Your task to perform on an android device:  In the Hiking project App enter the location uttarakhand  hiking trails  and show the list of trails
Image 0: 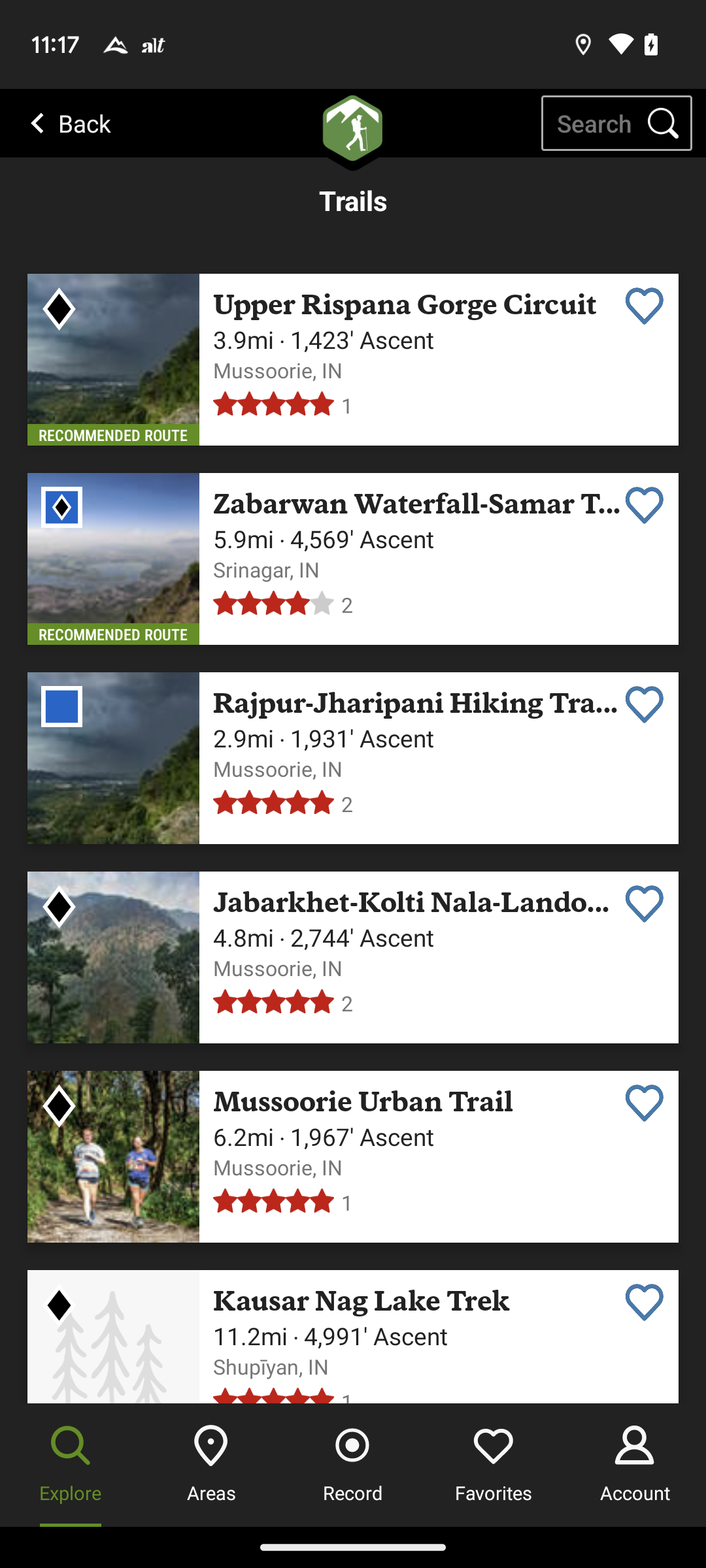
Click on the search option at the top right corner
Step 0: click (616, 123)
Image 1: 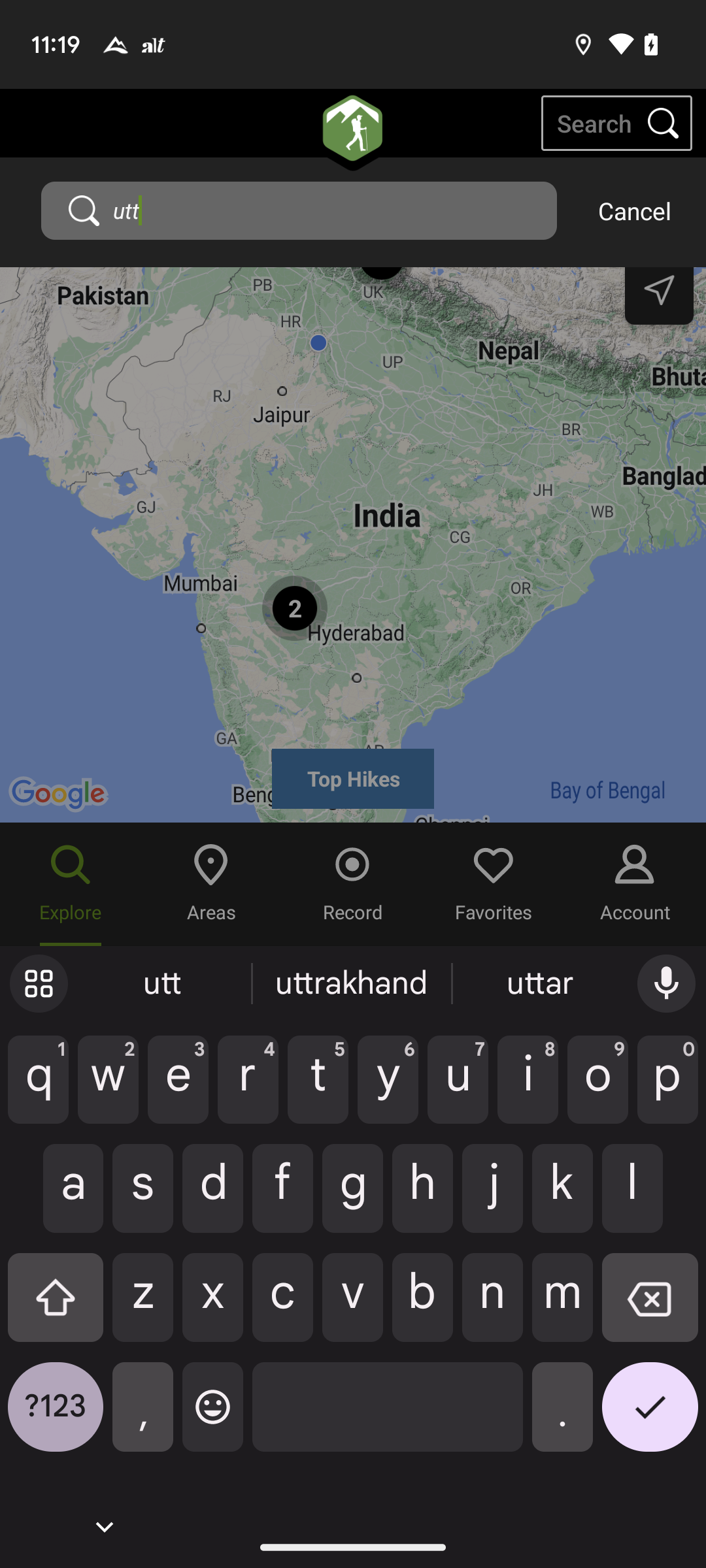
Clear the search bar by backspace
Step 1: click (650, 1307)
Image 2: 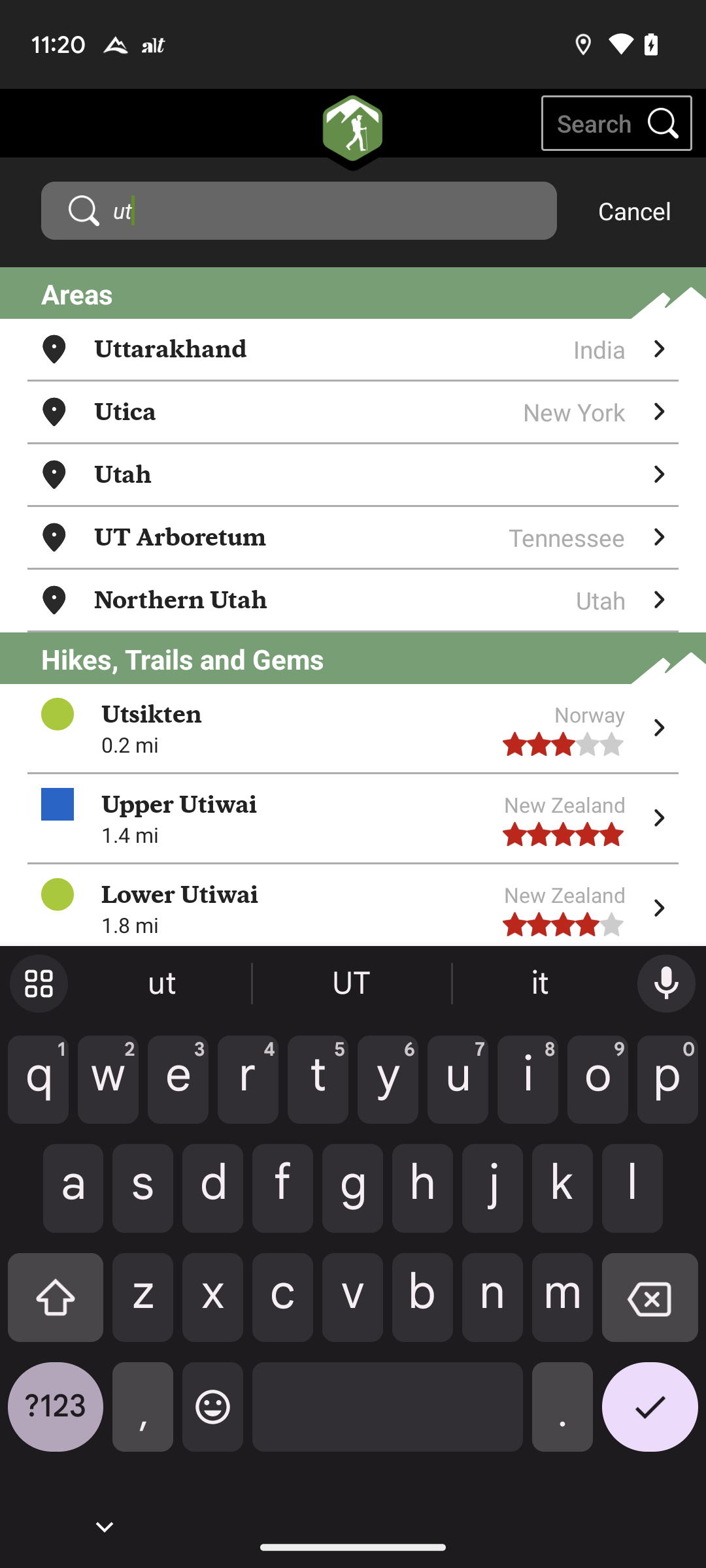
Clear the search bar by backspace
Step 2: click (650, 1307)
Image 3: 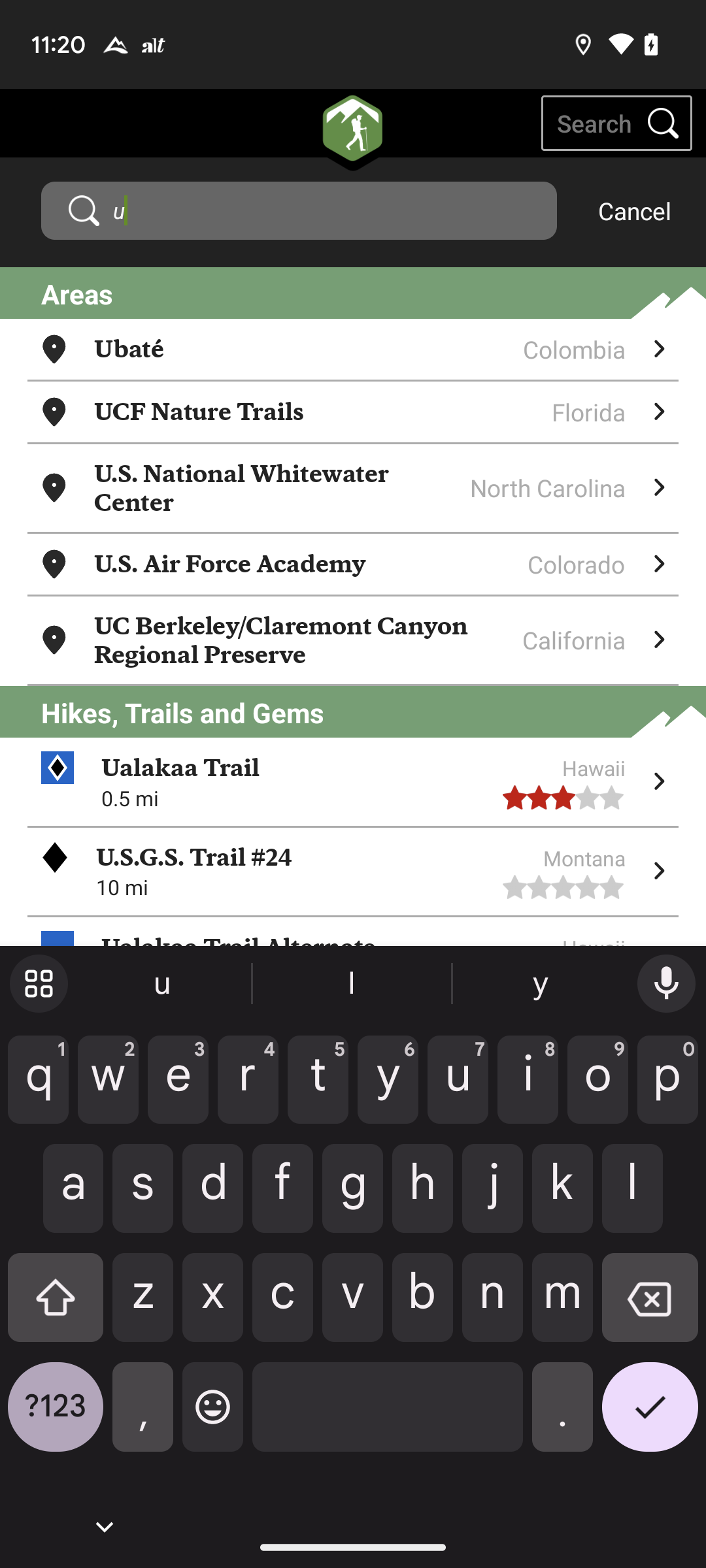
Clear the search bar by backspace
Step 3: click (650, 1307)
Image 4: 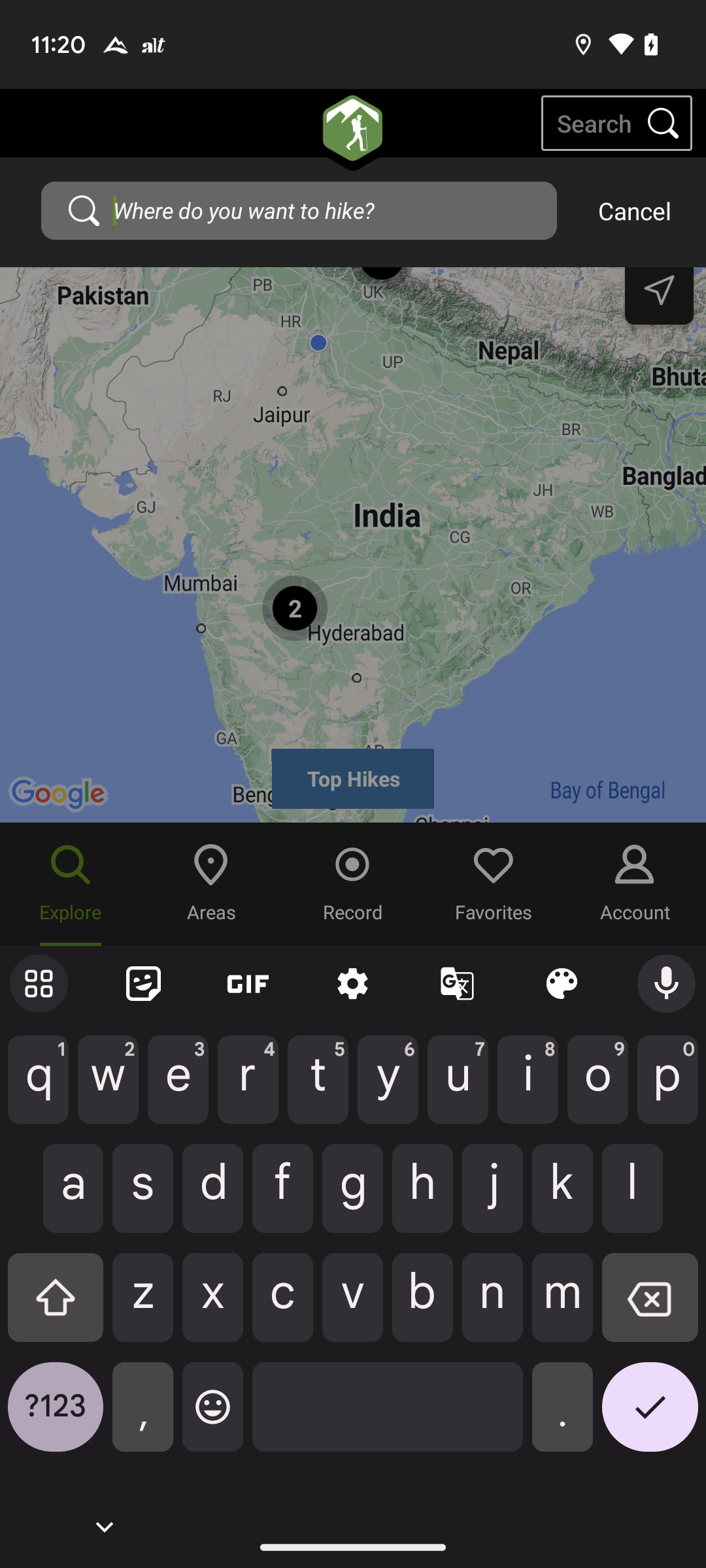
Type the uttarakhand 
Step 4: type "Uttarakhand"
Image 5: 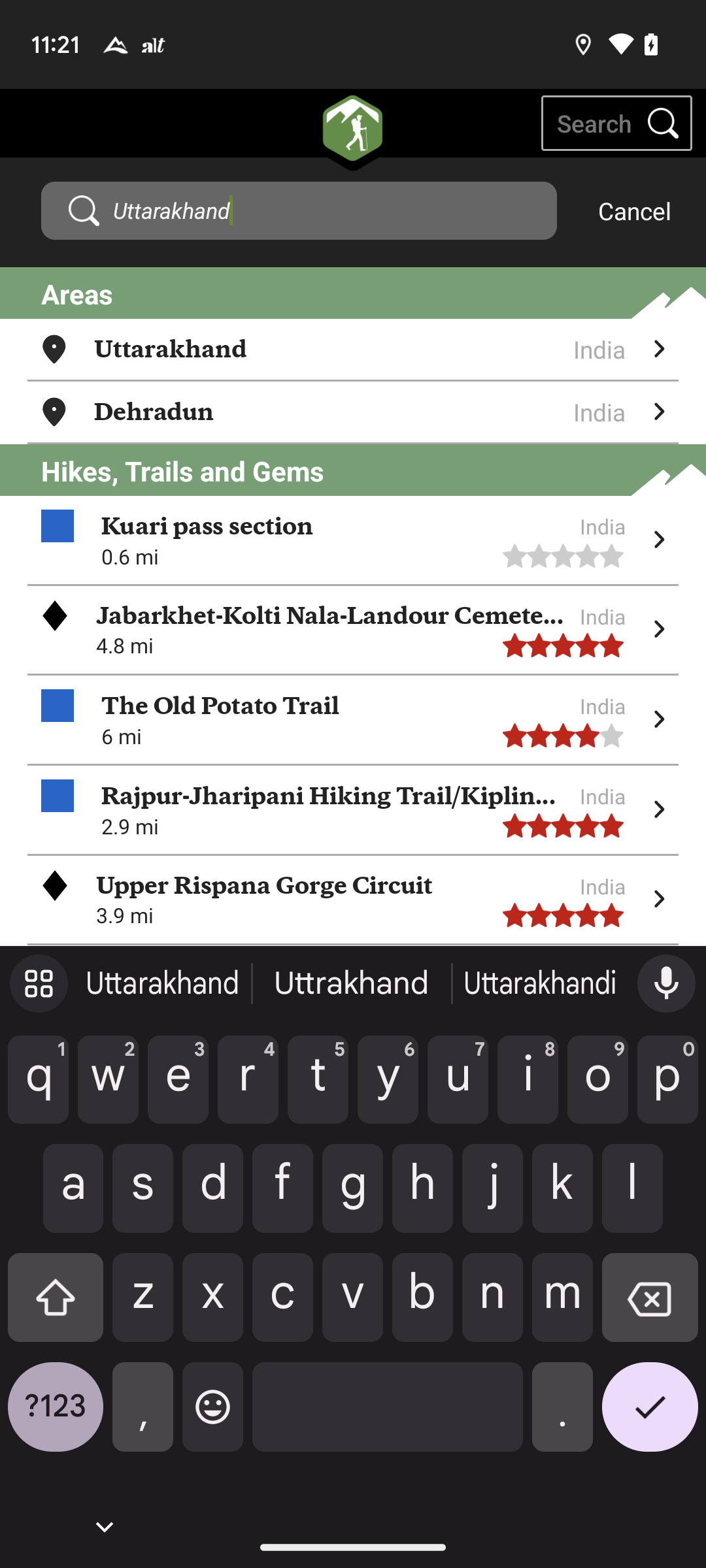
click on the suggestion Uttarakhand below
Step 5: click (326, 349)
Image 6: 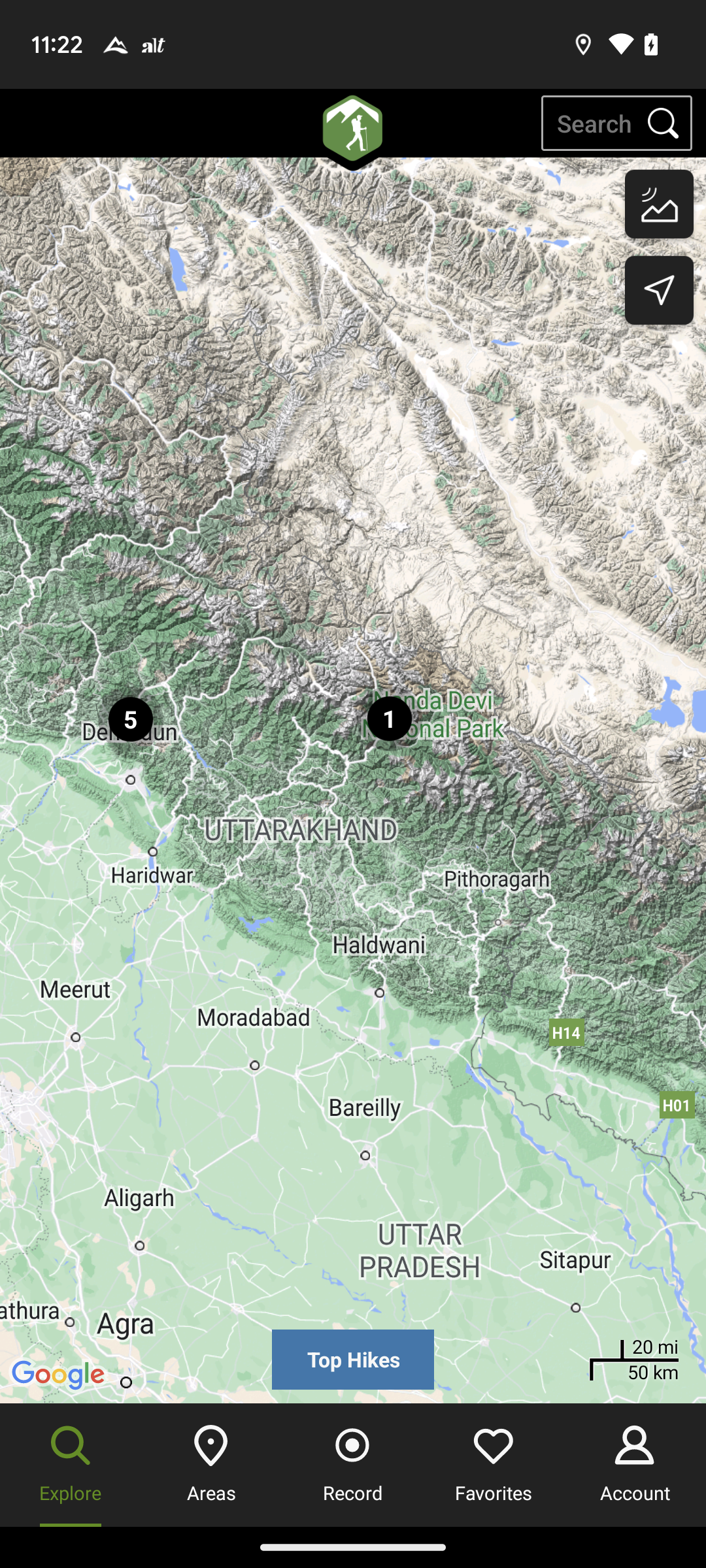
Click on the Top Hikes 
Step 6: click (353, 1360)
Image 7: 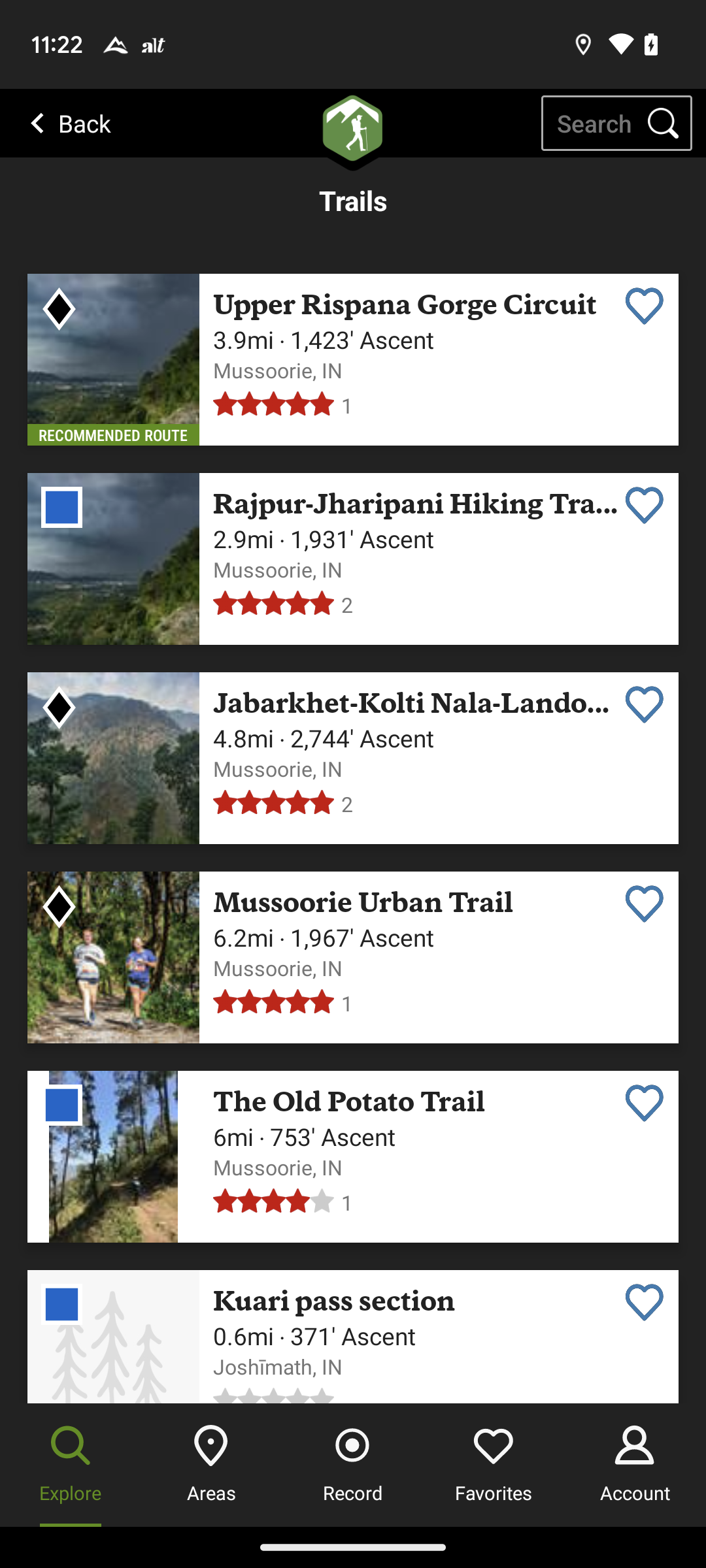
Swipe up on the screen
Step 7: scroll down